Your task to perform on an android device: Open the Google Maps app and see the real-time traffic conditions on the map.
Image 0: 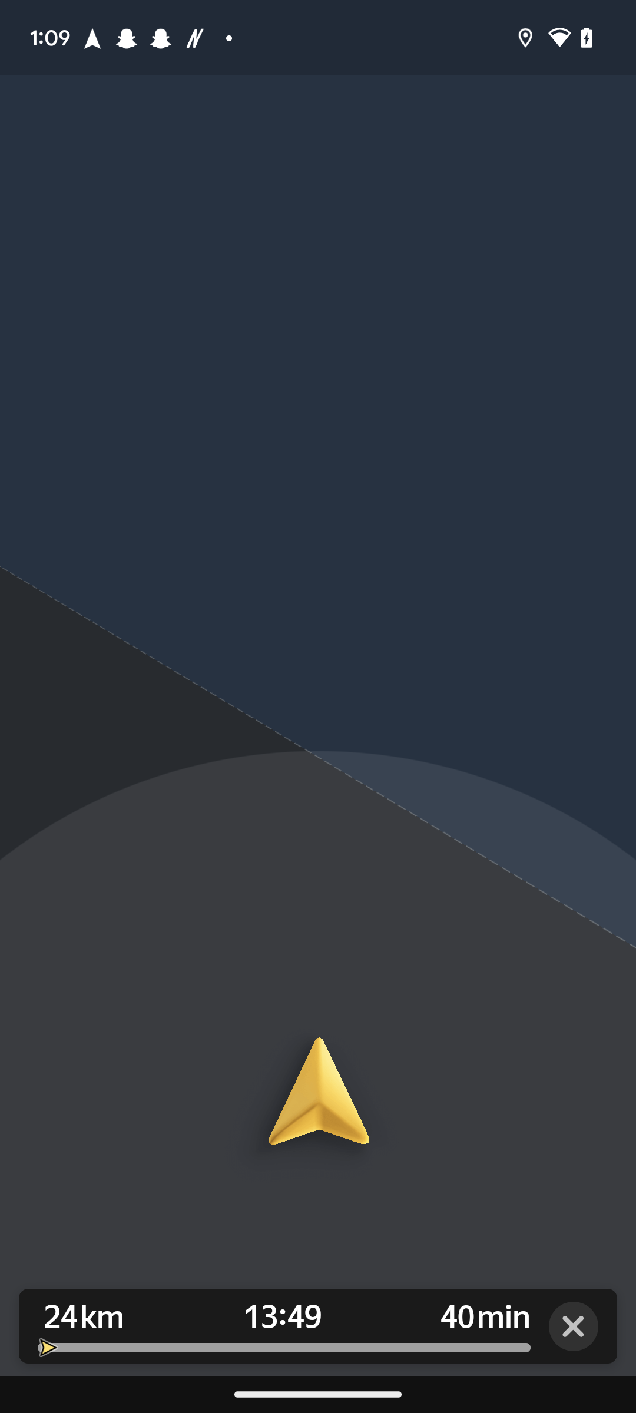
Open the Google Maps app
Step 0: open app "Maps"
Image 2: 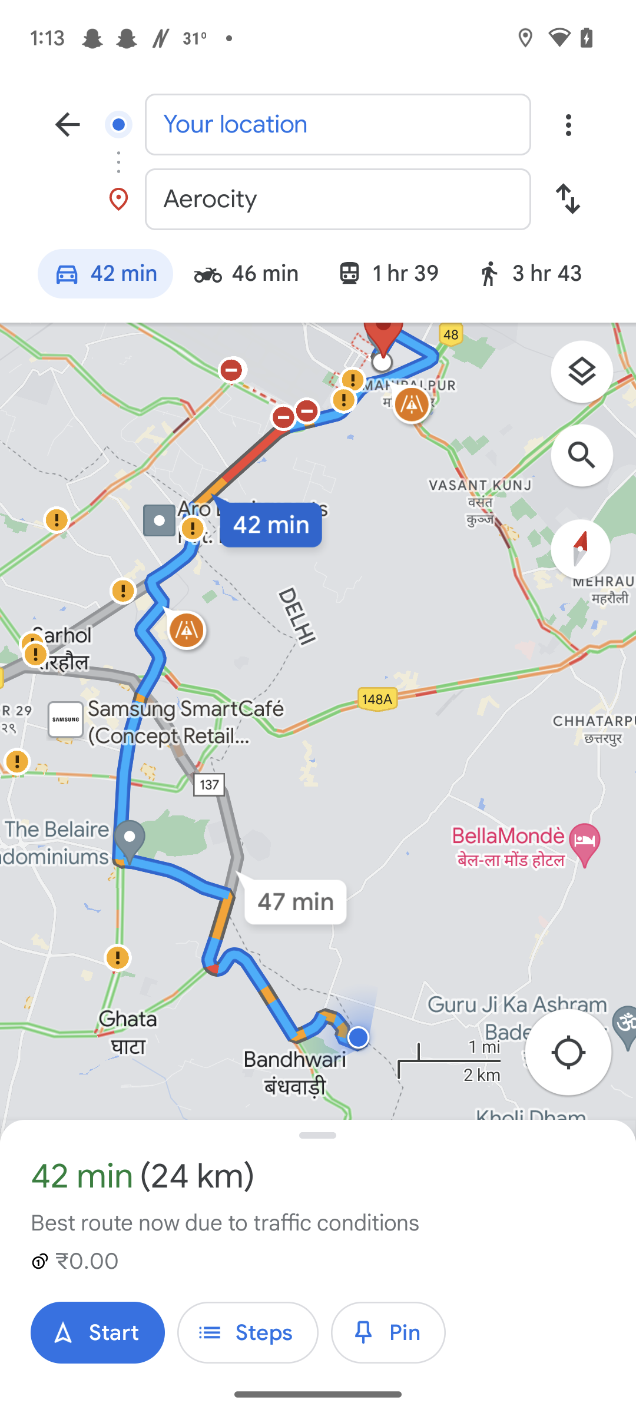
Click on the layer icon 
Step 2: click (591, 378)
Image 3: 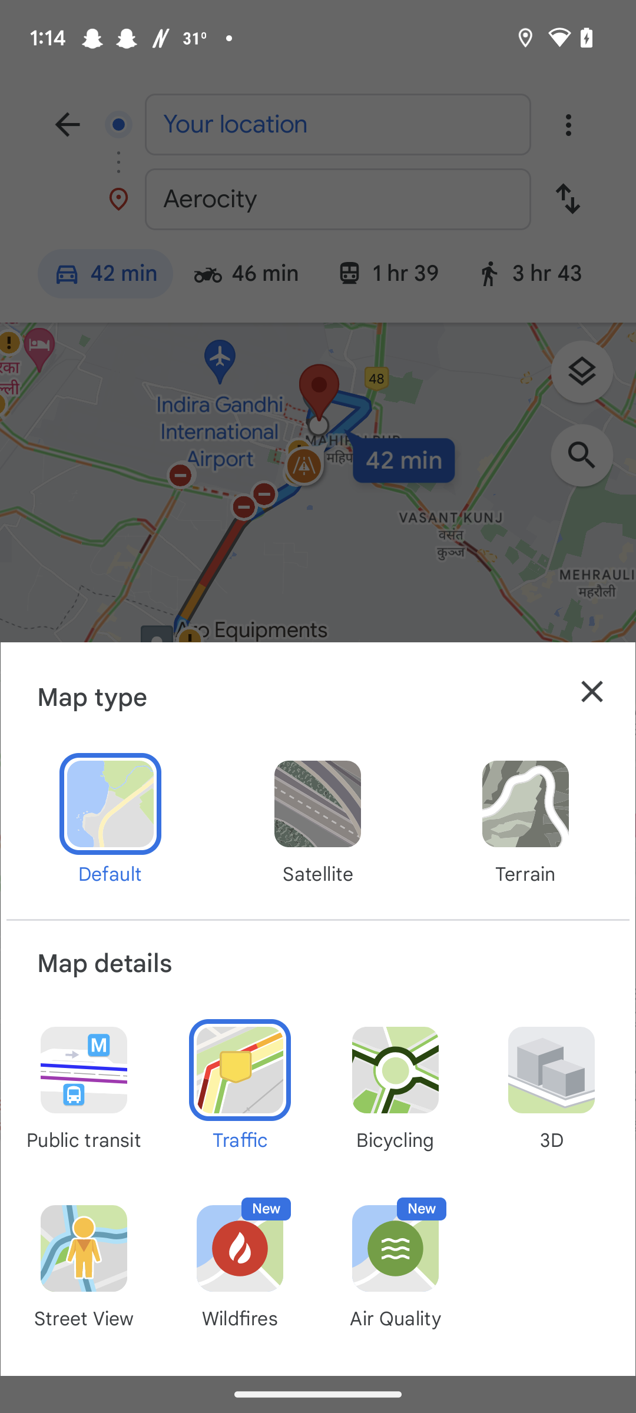
Click on the cross icon in the drawer.
Step 3: click (592, 691)